Your task to perform on an android device: Mark Yoga reminder as completed
Image 0: 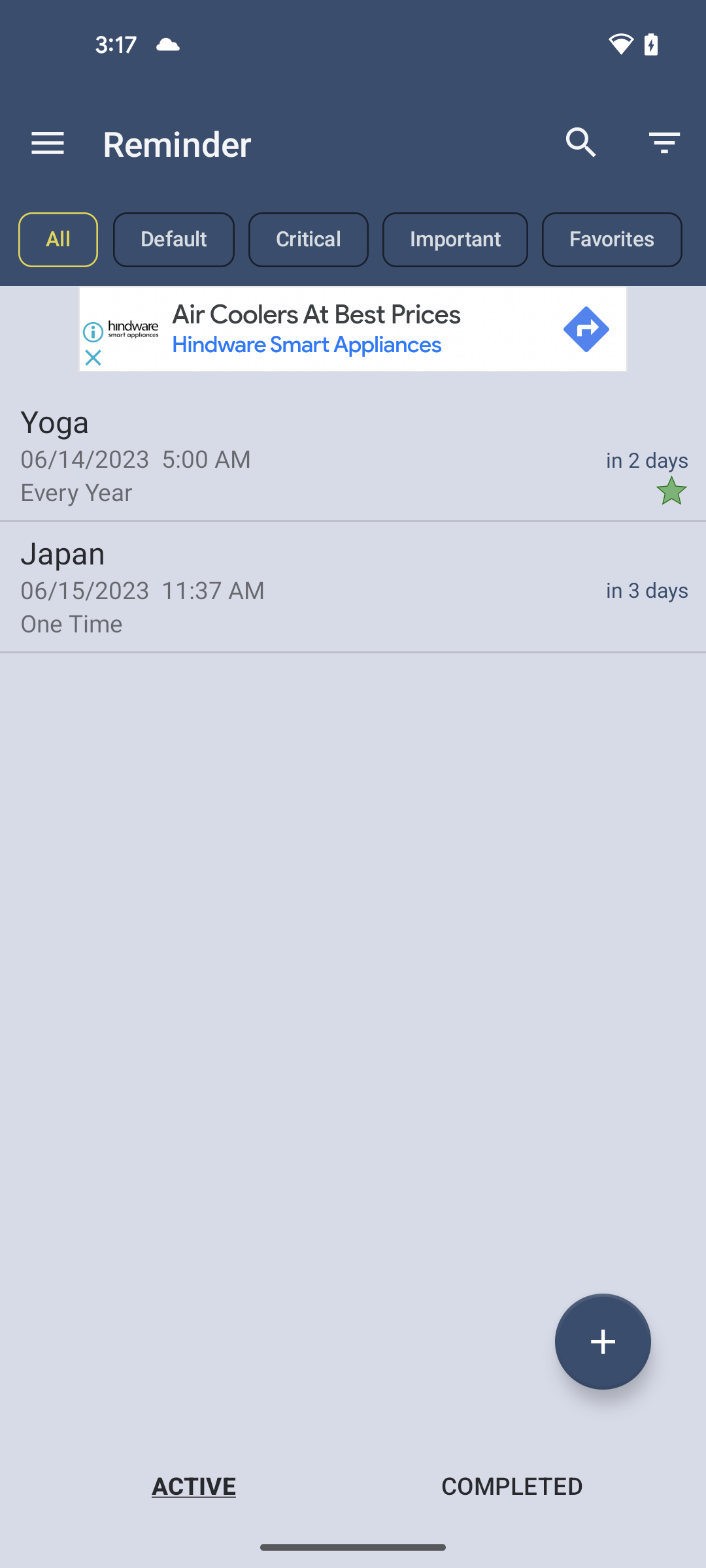
Click on Yoga reminder
Step 0: click (353, 453)
Image 1: 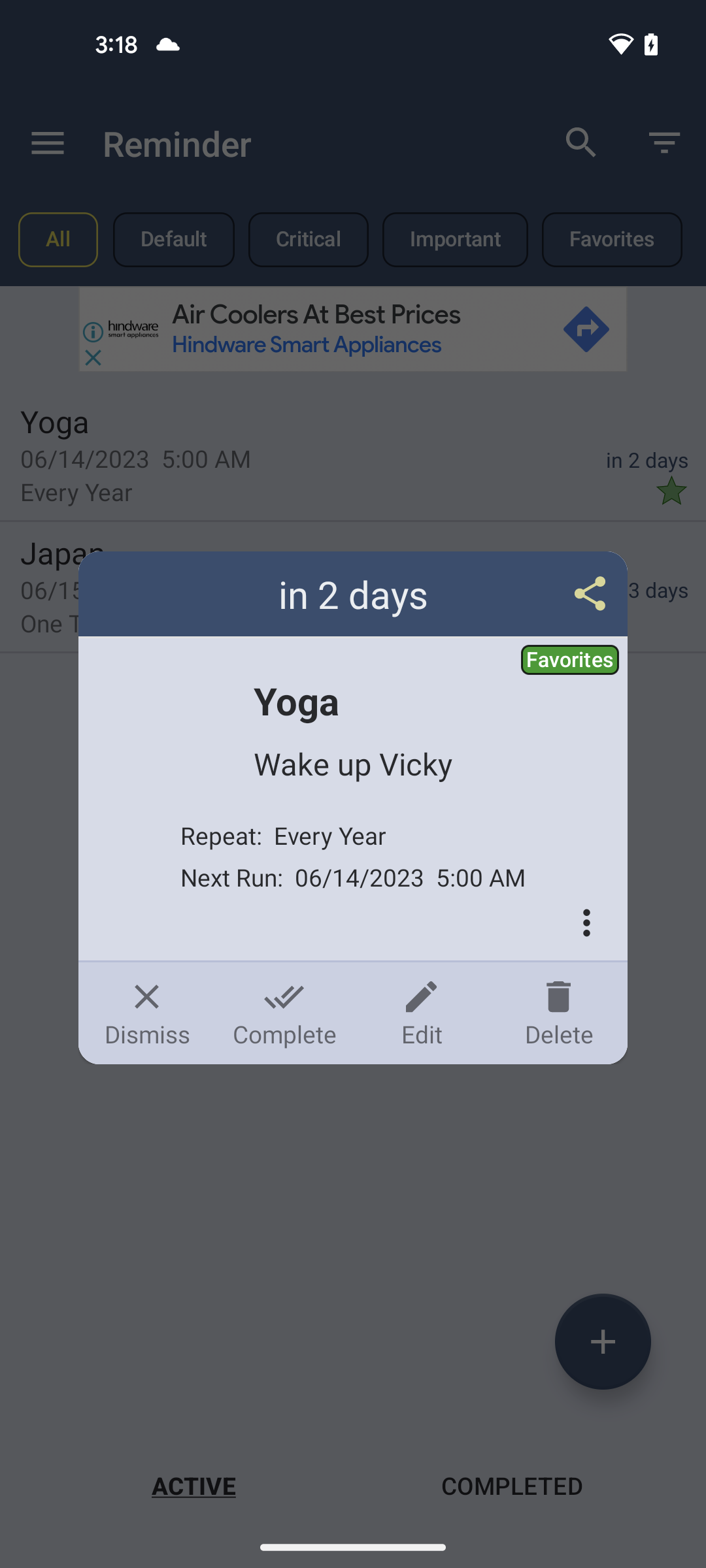
Click on the complete option
Step 1: click (284, 1013)